Your task to perform on an android device: My wife is also interested in this book and asked me to share this pdf file with her, so share this pdf file The Martian - Andy Weir with her at clarawagner98b@gmail.com on the Gmail app from the Adobe Acrobat app.
Image 0: 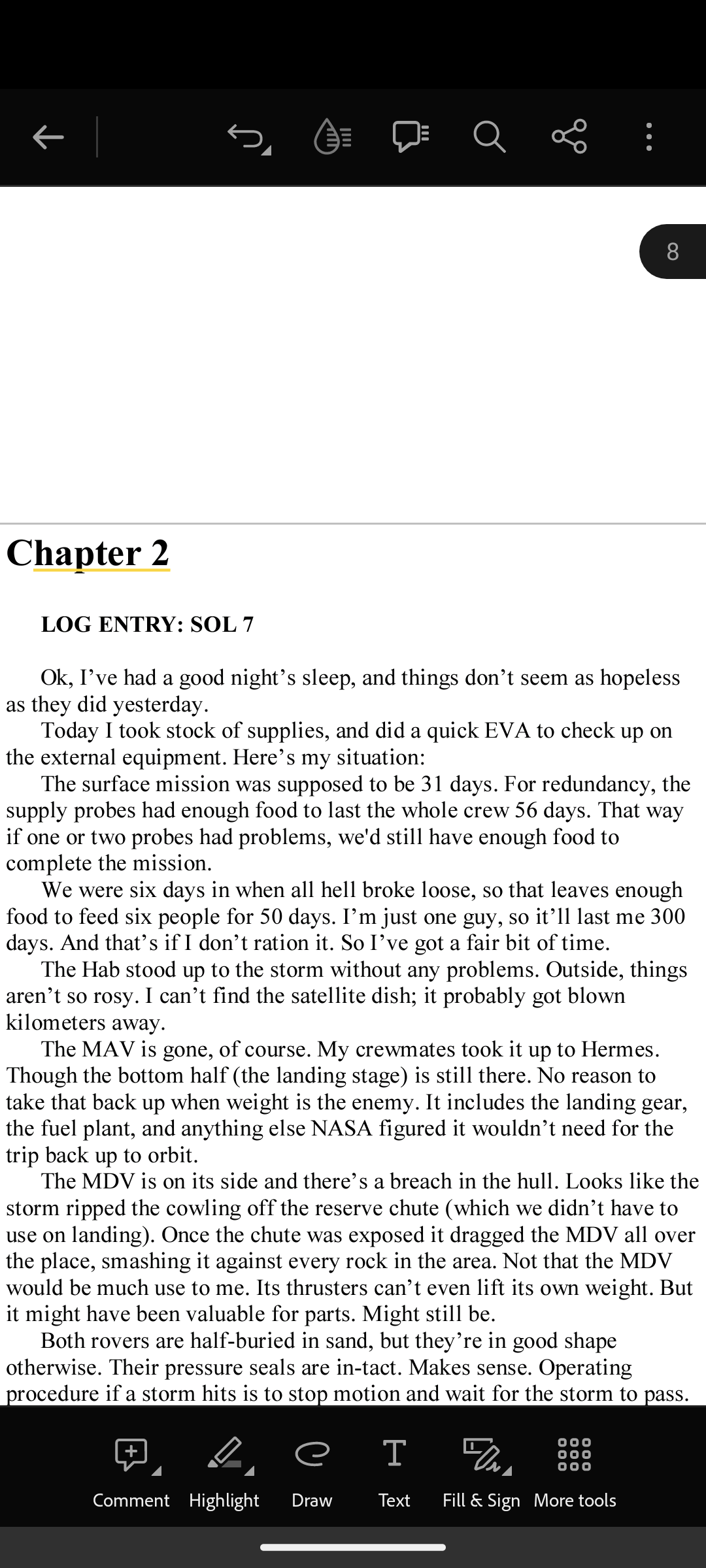
Click on the share icon at the top of the screen to share this file with my wife.
Step 0: click (569, 136)
Image 3: 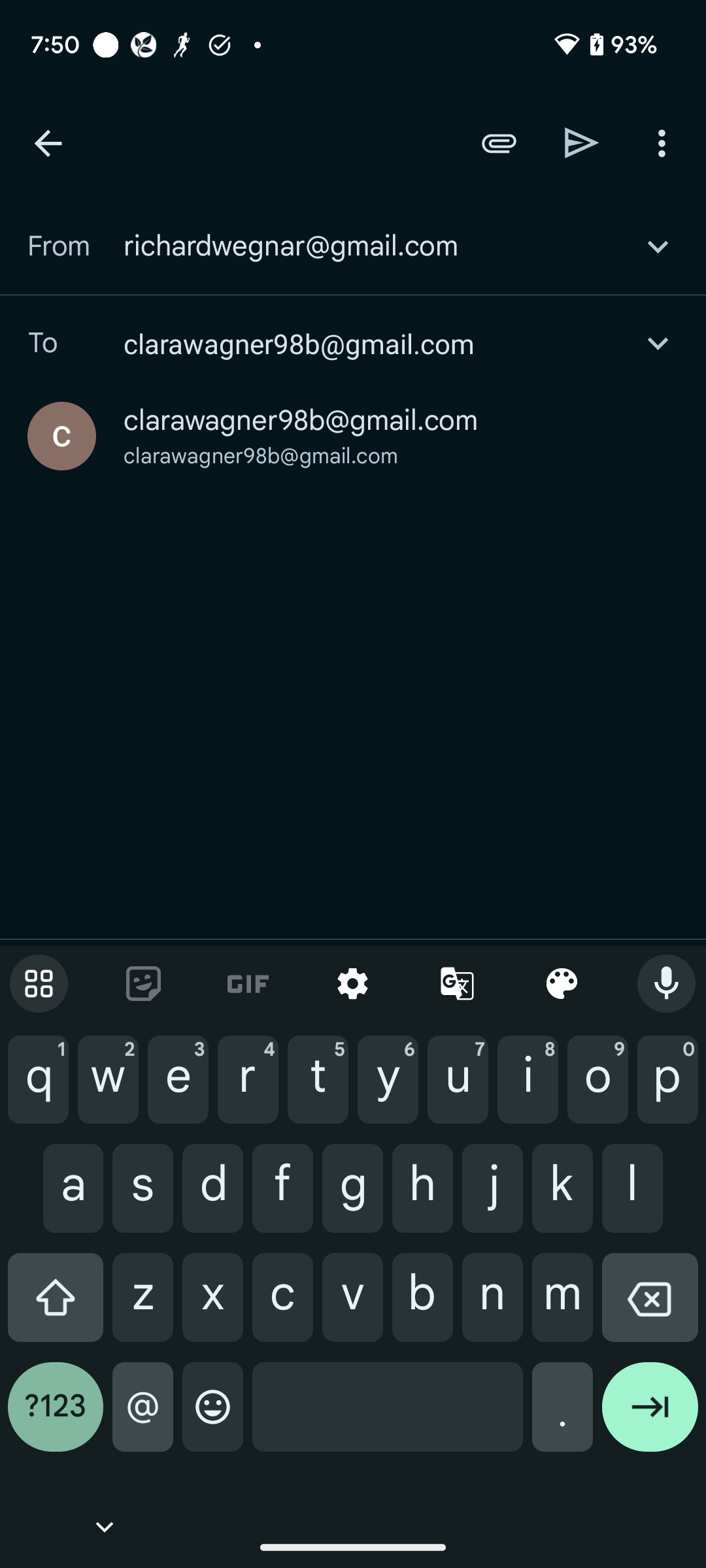
Click on the clarawagner98b@gmail.com to select the recipient account.
Step 3: click (301, 420)
Image 4: 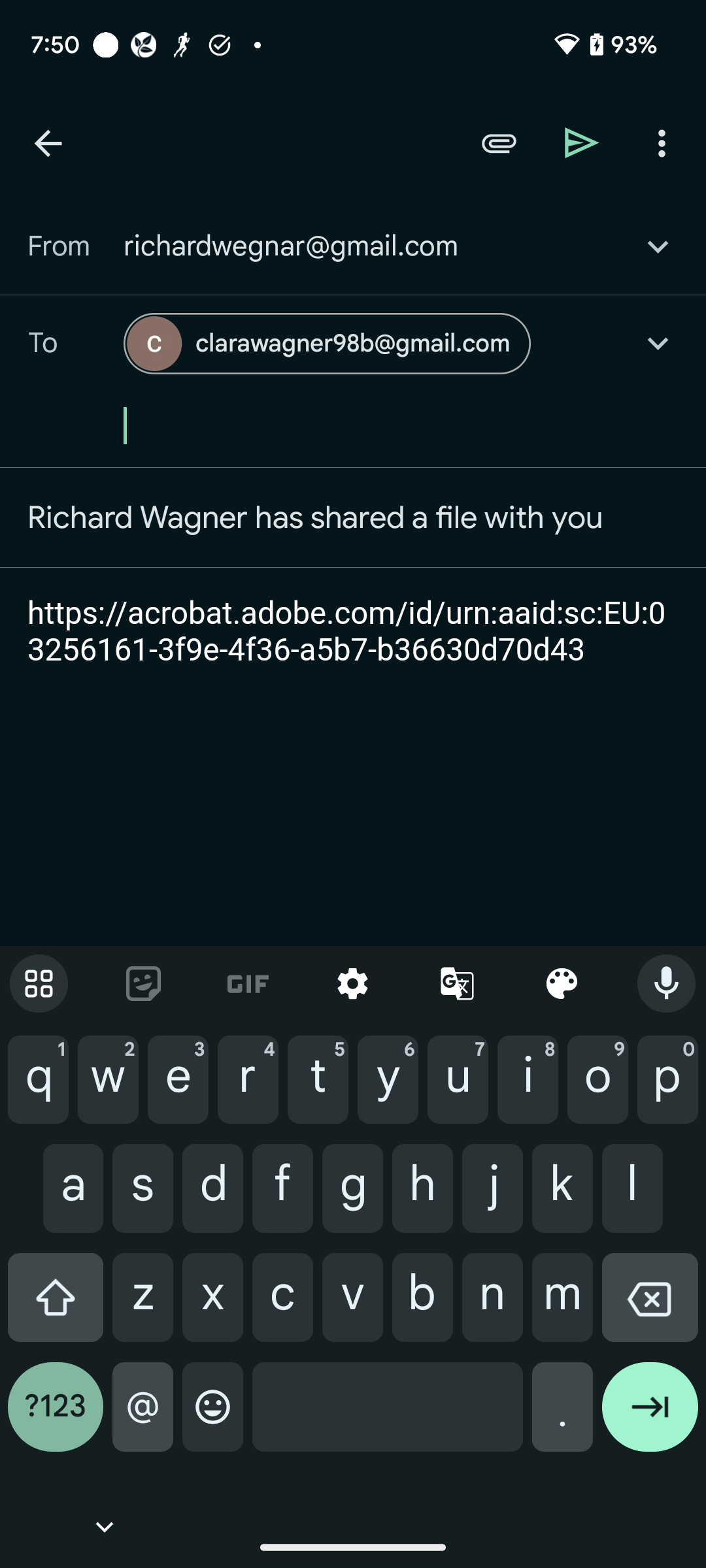
Click on the send button at the top right corner of the screen to share this file with my wife.
Step 4: click (582, 142)